Your task to perform on an android device: on the Tripadvisor app. View the details of the Whistler and Sea to Sky Gondola Tour in Vancouver to get travel tips before visiting.
Image 0: 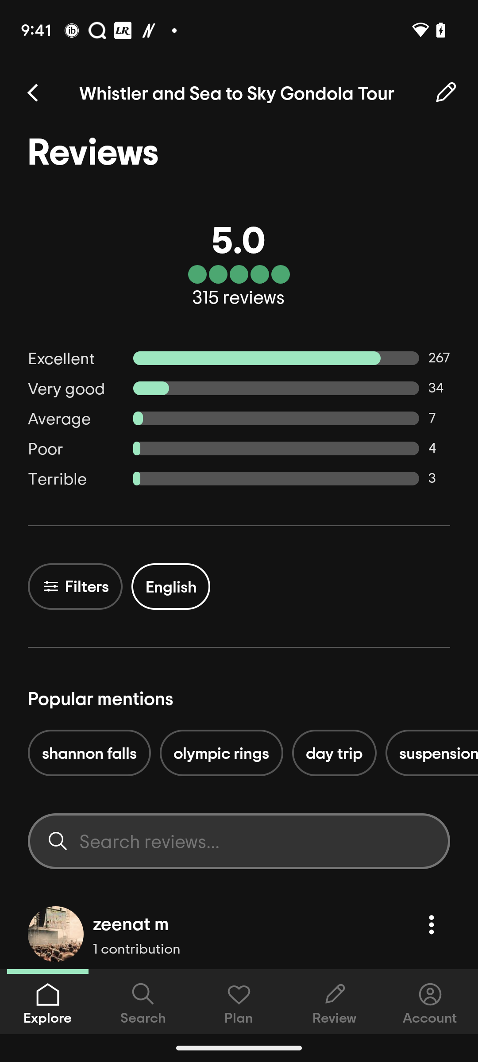
Go back to the previous page.
Step 0: press back button
Image 1: 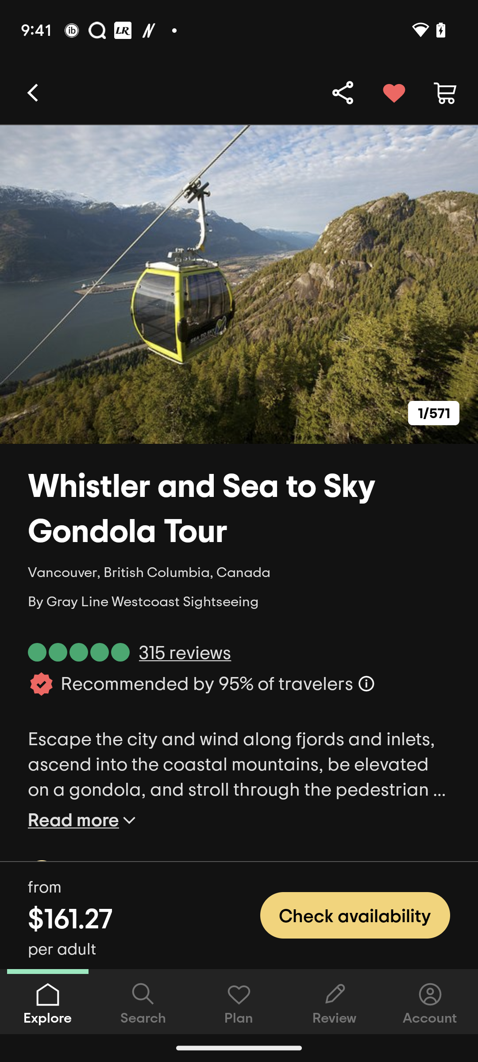
Scroll up
Step 1: scroll down
Image 2: 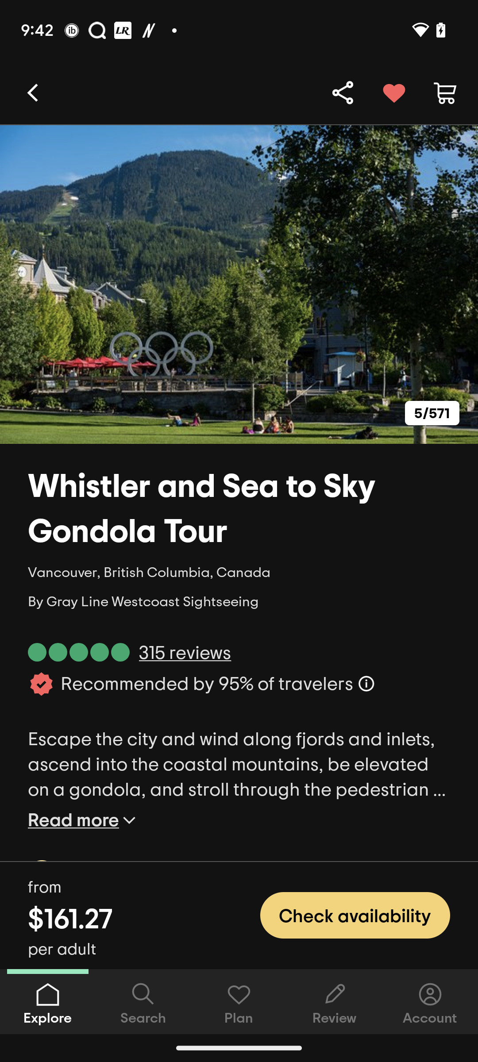
Scroll up
Step 2: scroll down
Image 3: 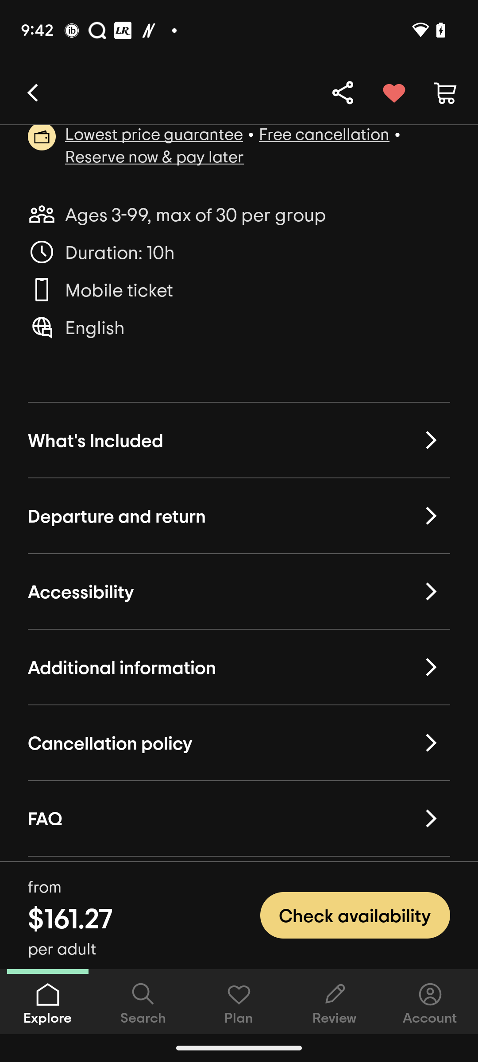
Scroll up
Step 3: scroll down
Image 5: 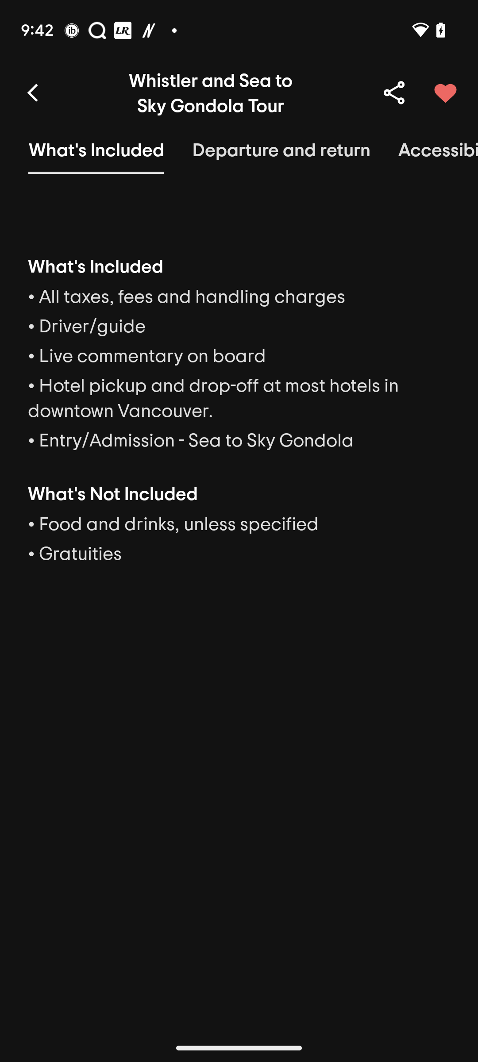
Swipe left
Step 5: scroll right
Image 6: 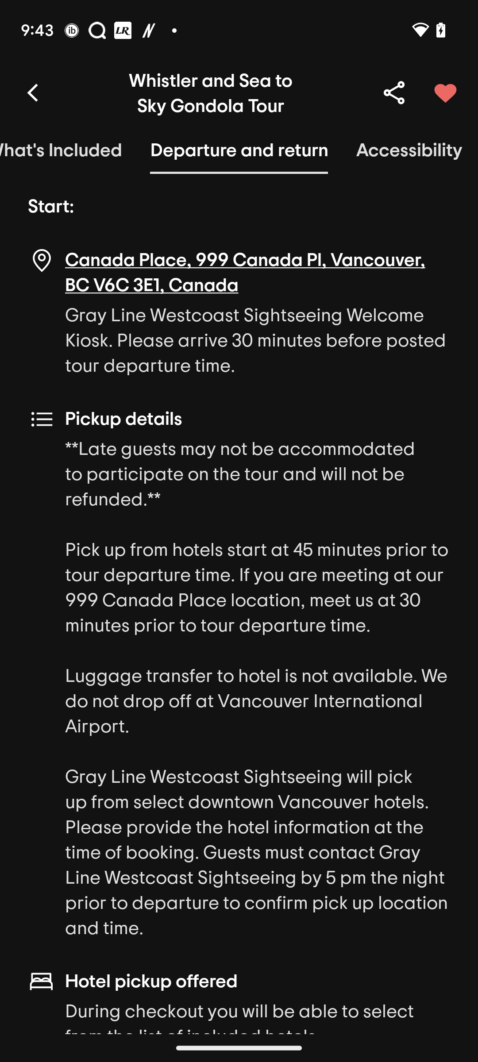
Swipe left
Step 6: scroll right
Image 7: 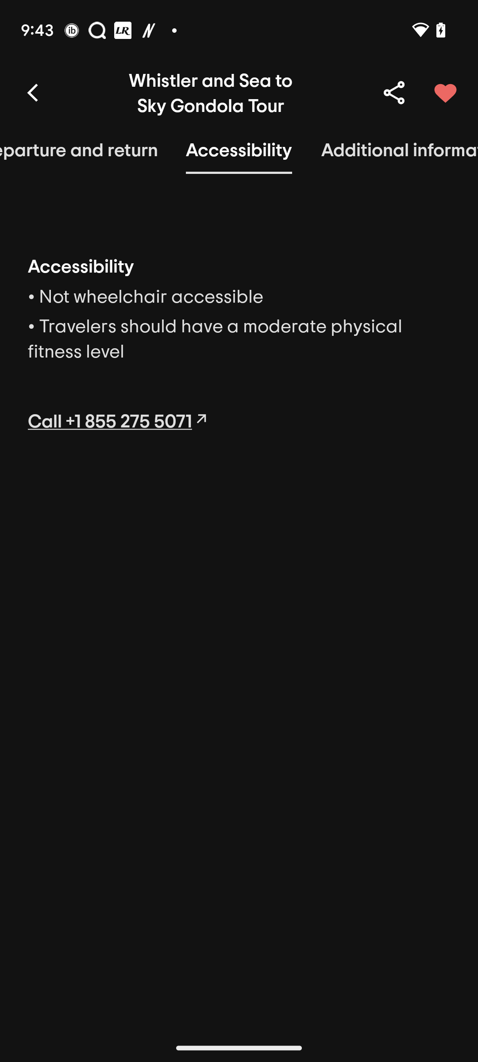
Swipe left
Step 7: scroll right